Your task to perform on an android device: In the Amazon app , search for Dancing cactus 
Image 0: 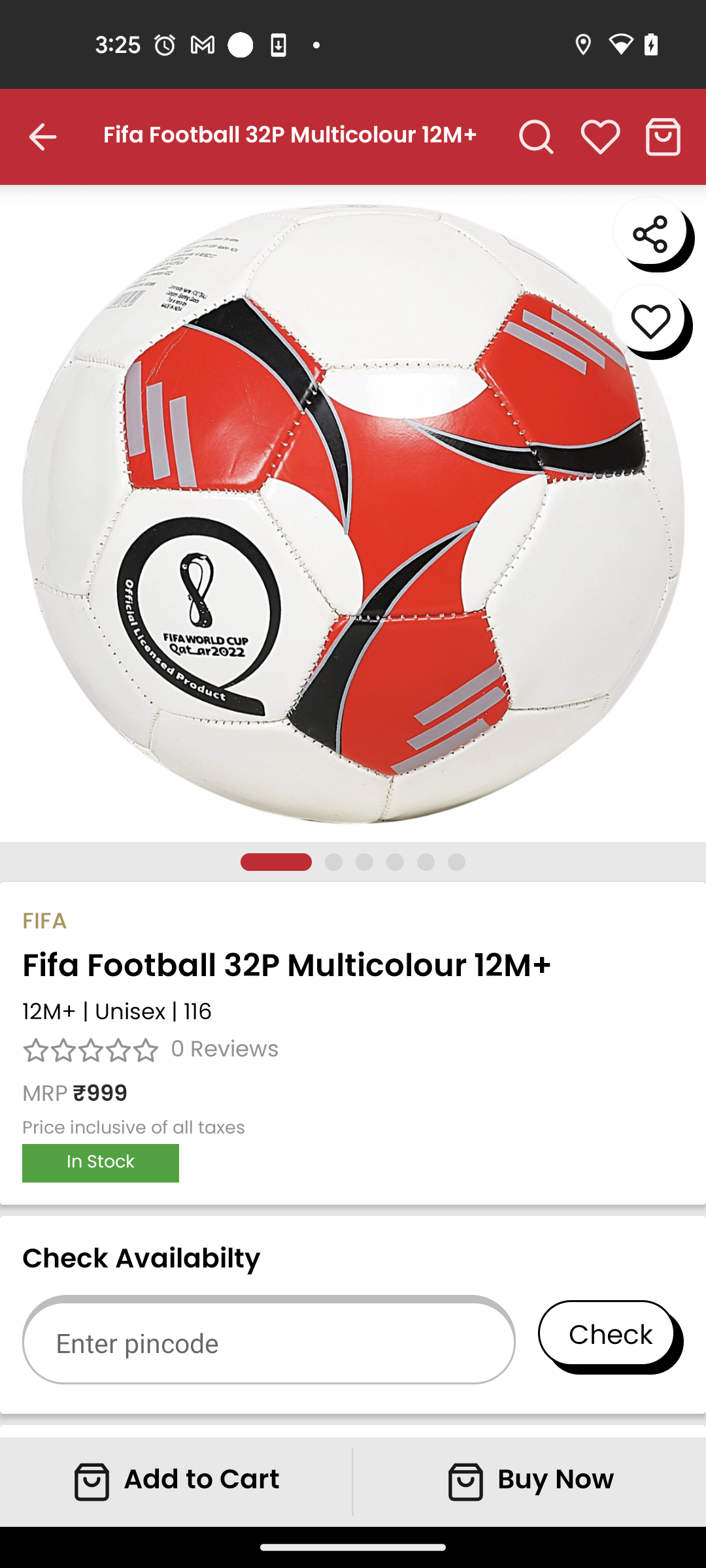
Open the Amazon app
Step 0: open app "Amazon"
Image 1: 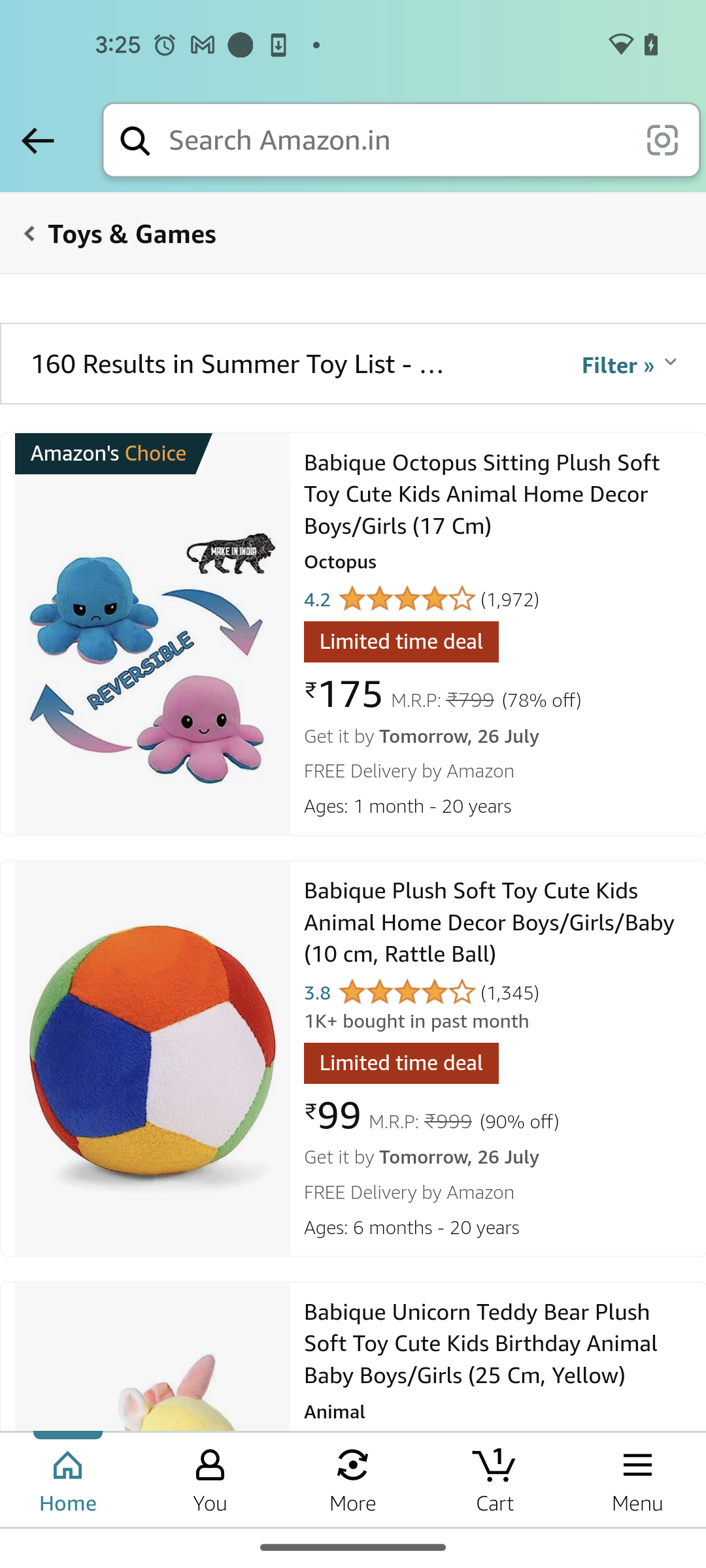
Go to the search bar at the top of the screen
Step 1: click (396, 140)
Image 2: 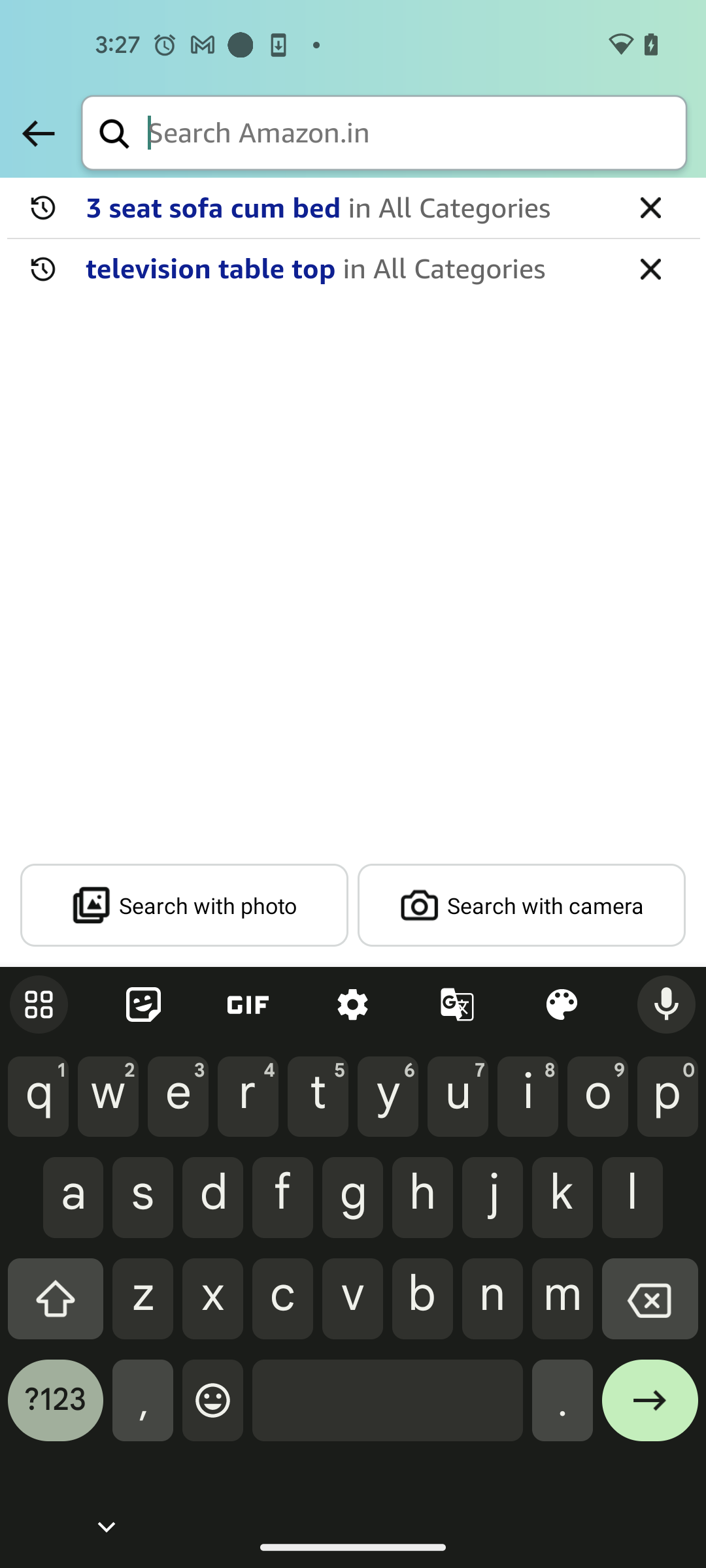
Type Dancing cactus in the search bar
Step 2: type "Dancing cactus"
Image 3: 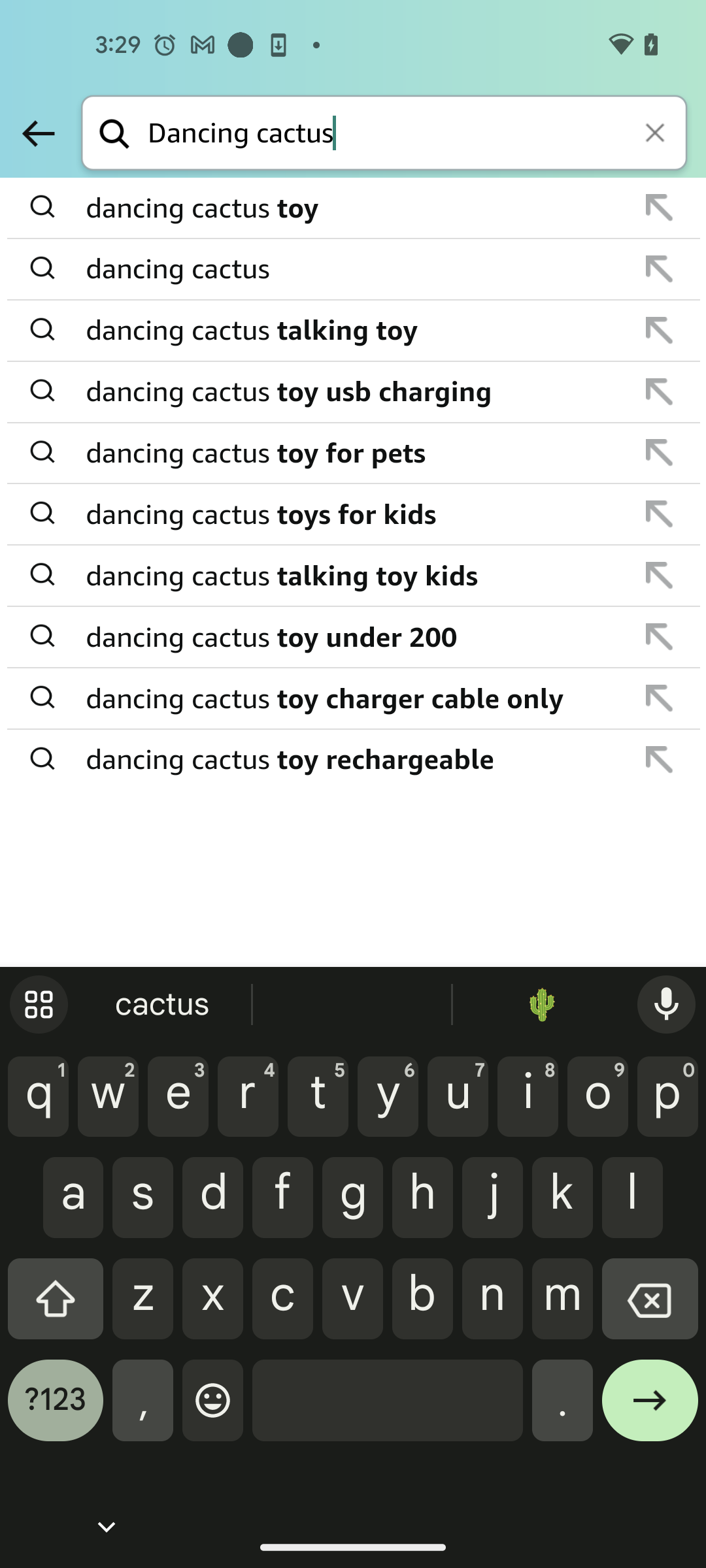
Click on the first result Suggestions
Step 3: click (354, 208)